Your task to perform on an android device: I've finished reading for the day, therefore I'd want to add bookmarks to the 33 page no. so I can pick up where I left off tomorrow.
Image 0: 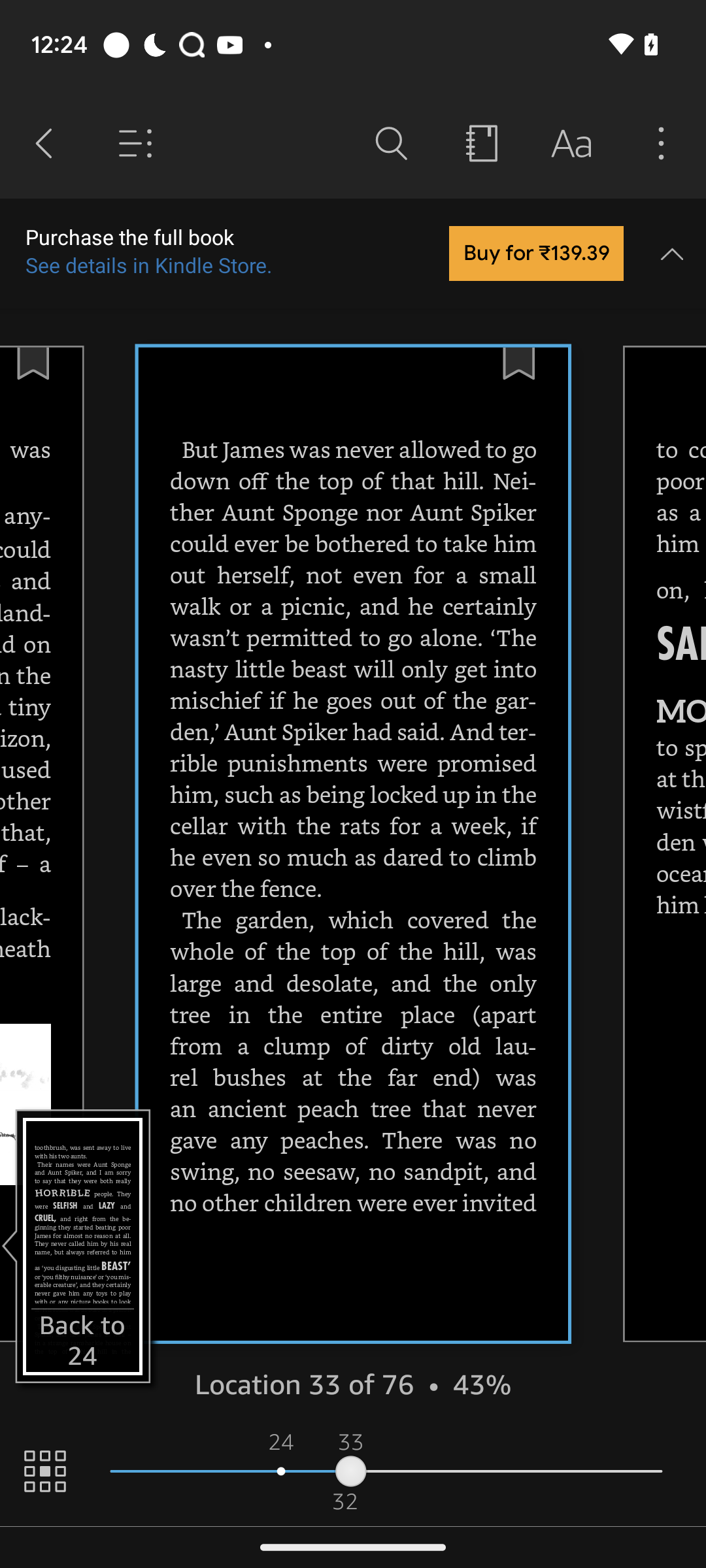
Click on the bookmark option at the top of the book page
Step 0: click (523, 382)